Your task to perform on an android device: Type in a Search bar and Search for The Five-Star Weekend by Elin Hilderbrand.
Image 0: 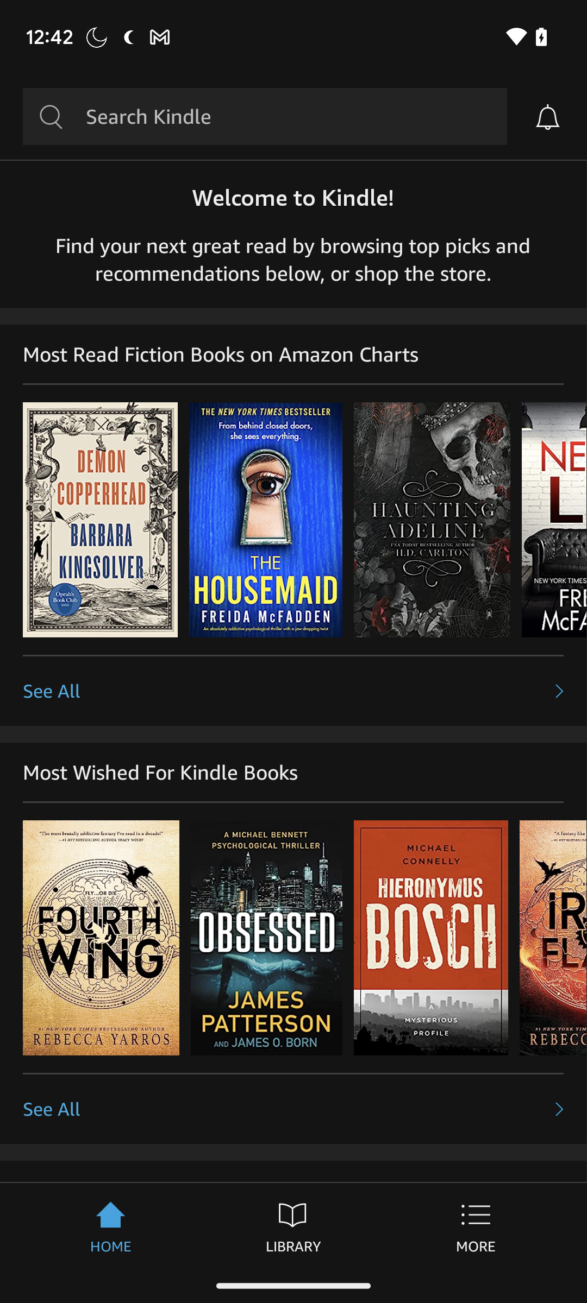
Click on the search icon at the top left corner of the screen
Step 0: click (48, 112)
Image 1: 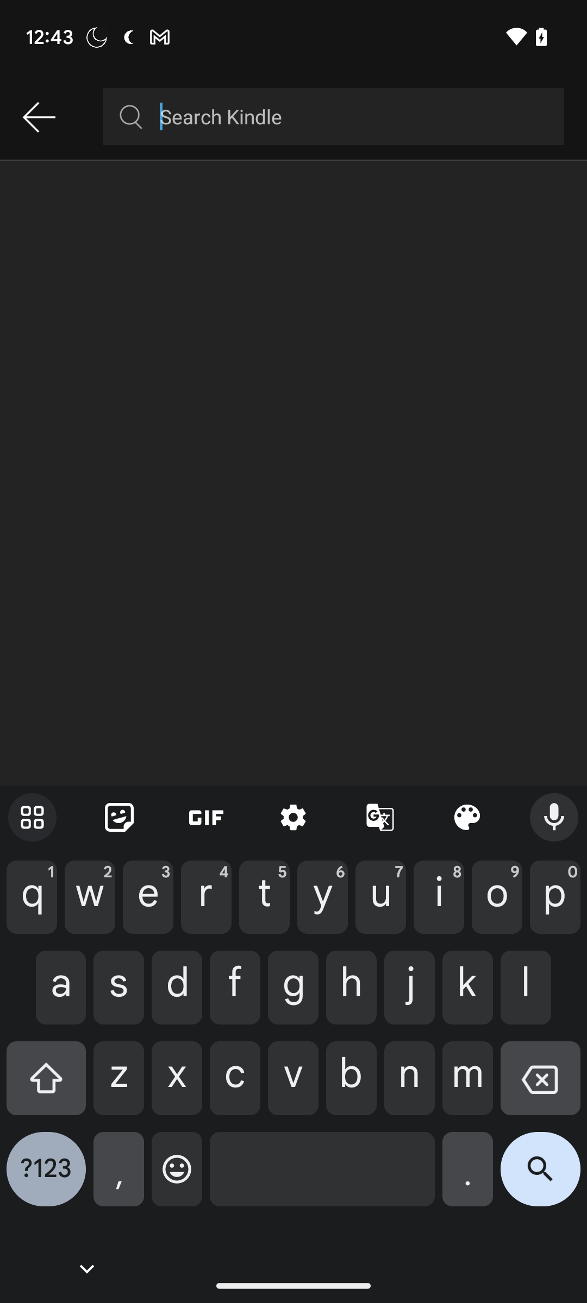
Type The Five-Star Weekend by Elin Hilderbrand
Step 1: type "The Five-Star Weekend by Elin Hilderbrand"
Image 2: 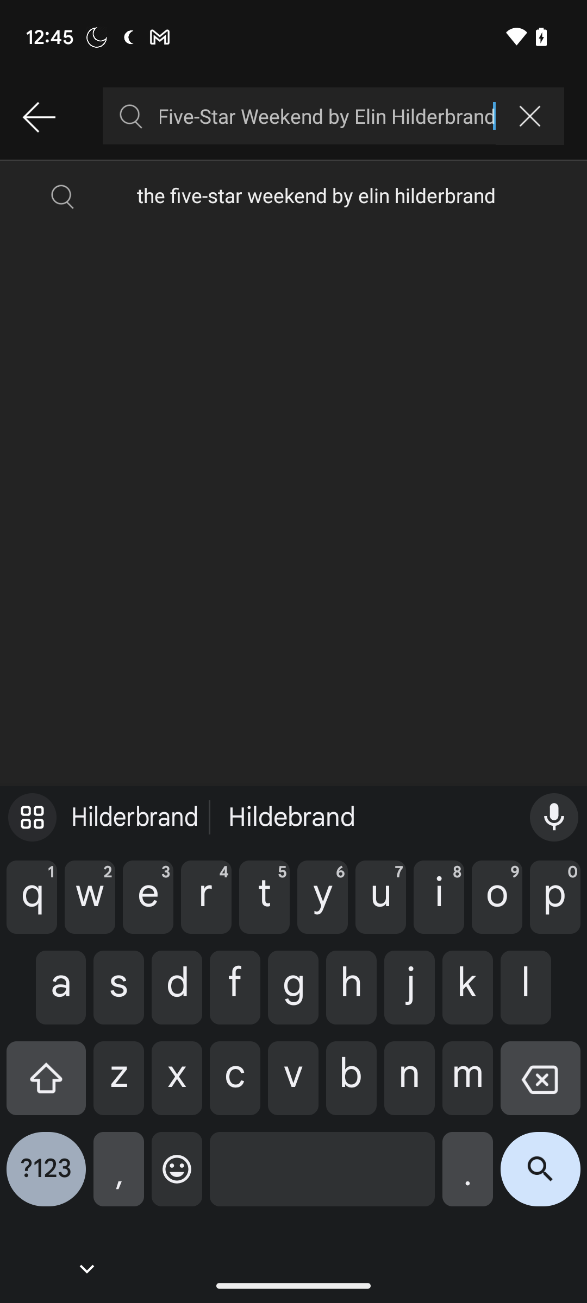
Click on the search icon at the bottom right corner of the screen
Step 2: click (540, 1178)
Image 3: 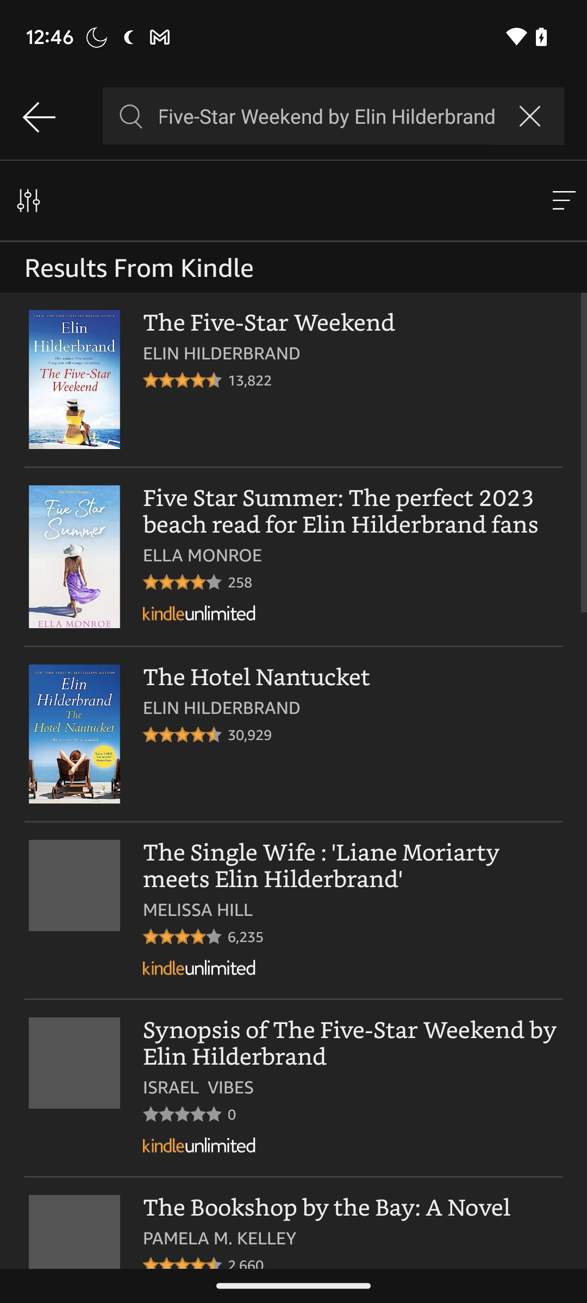
Click on The Five-Star Weekend below the Results from kindle
Step 3: click (269, 323)